Your task to perform on an android device: Due to my heavy schedule, I didn't have time for self-improvement, therefore I put on a lot of weight.Set a 15-second countdown and a 10-second training rest ,setup a female account on the Home workout app.
Image 0: 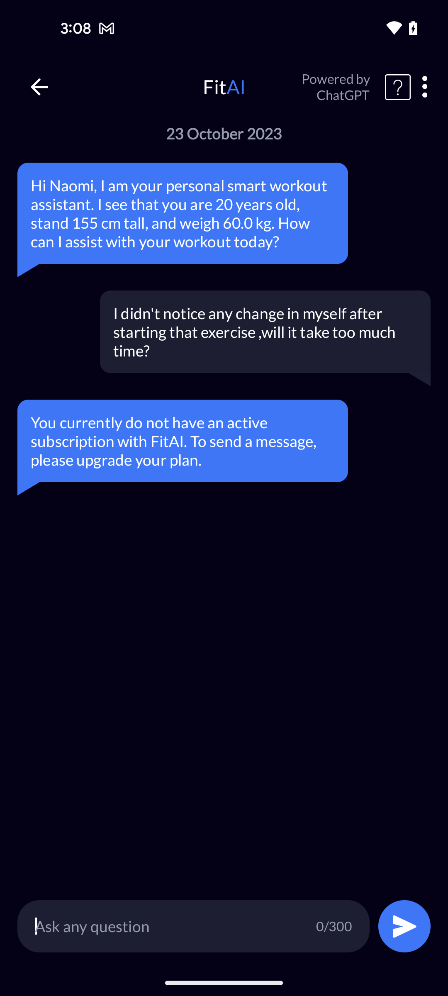
Open the home workout app
Step 0: open app "Home Workout"
Image 1: 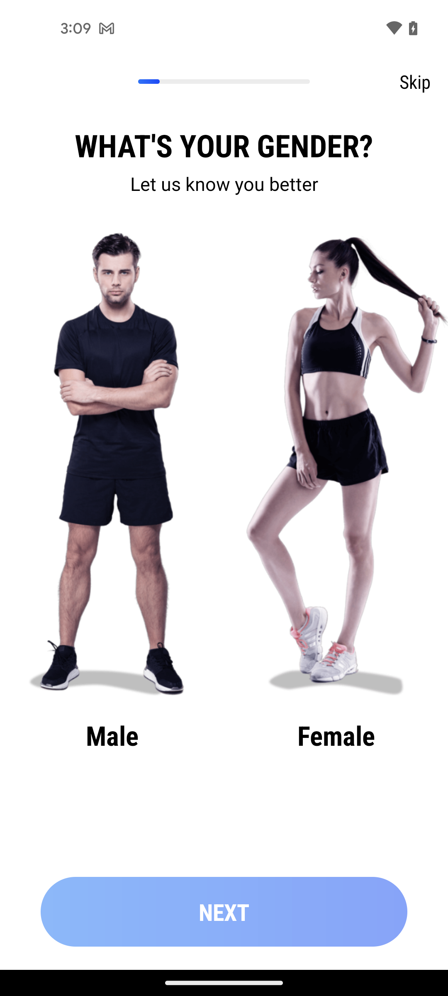
Tap on the female option
Step 1: click (336, 456)
Image 2: 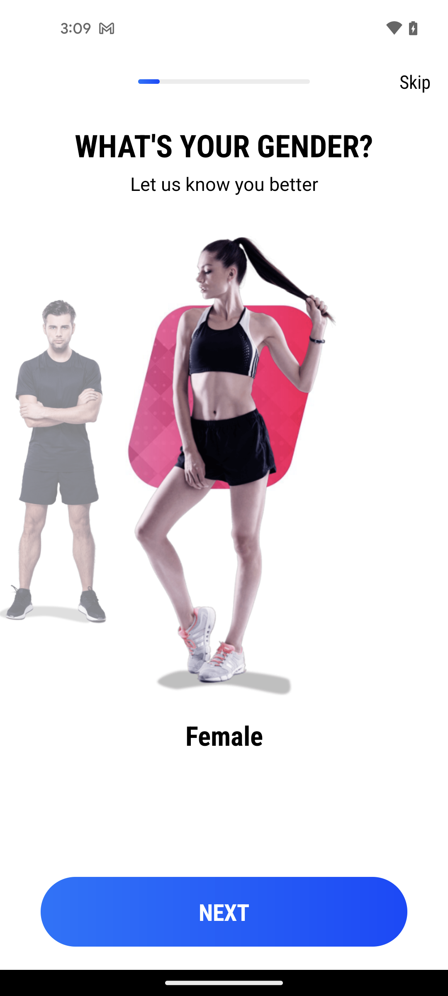
Click on the next button
Step 2: click (224, 912)
Image 3: 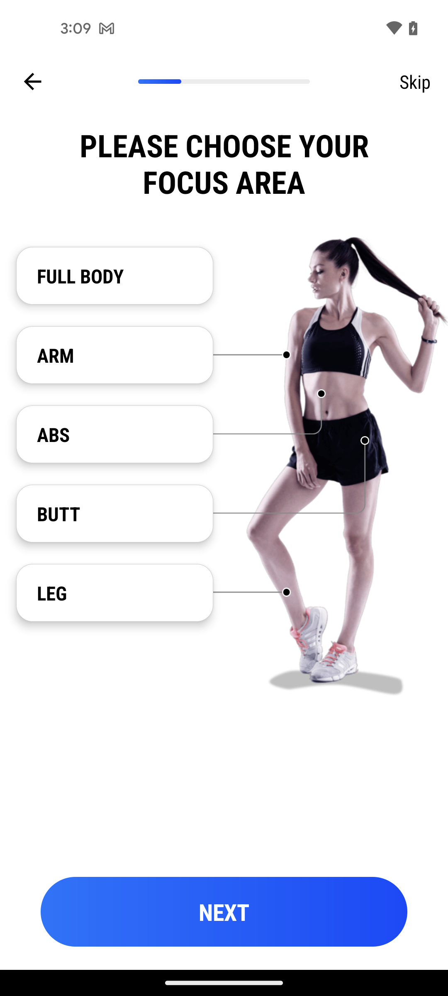
Tap on the abs option
Step 3: click (114, 434)
Image 4: 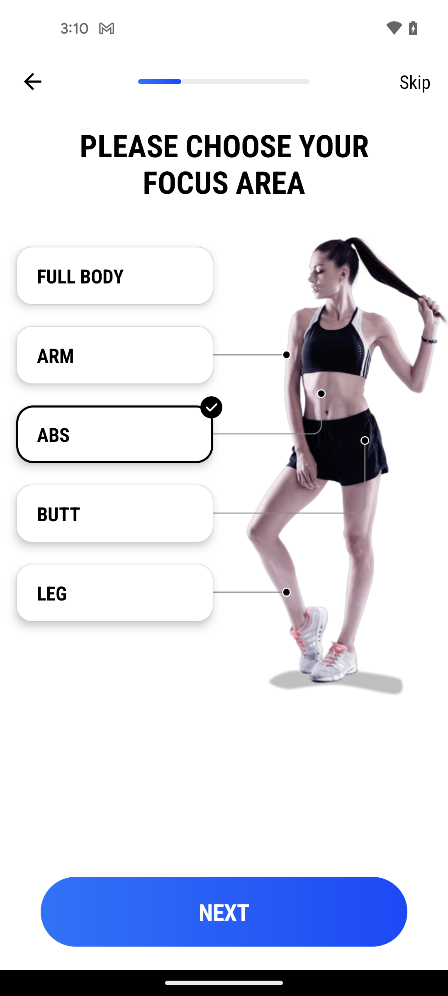
Tap on the next button
Step 4: click (224, 912)
Image 5: 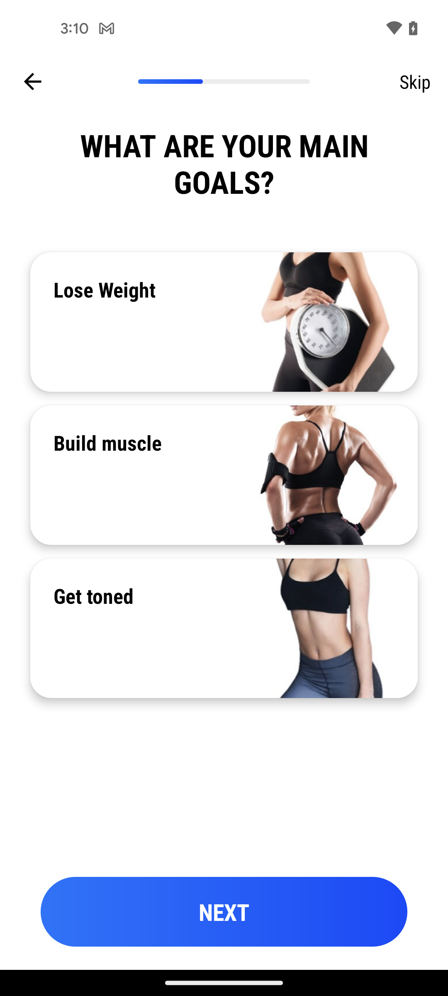
Select the first option
Step 5: click (224, 322)
Image 6: 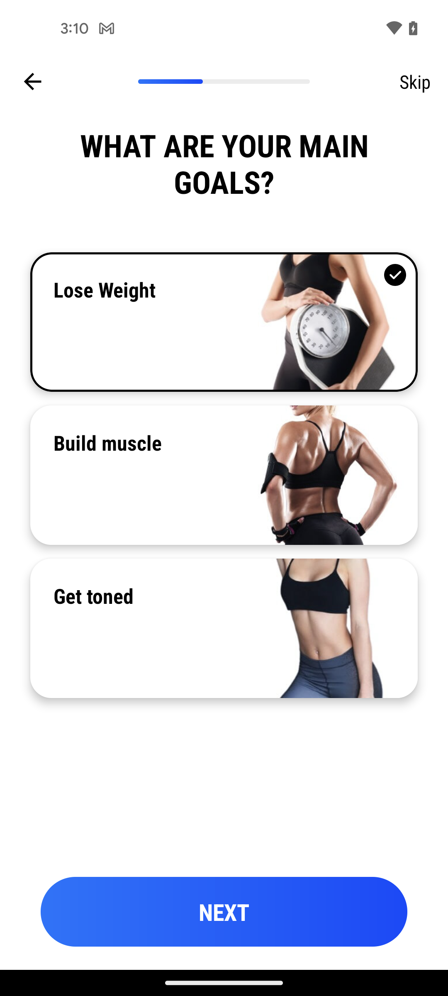
Tap on the next button
Step 6: click (224, 912)
Image 7: 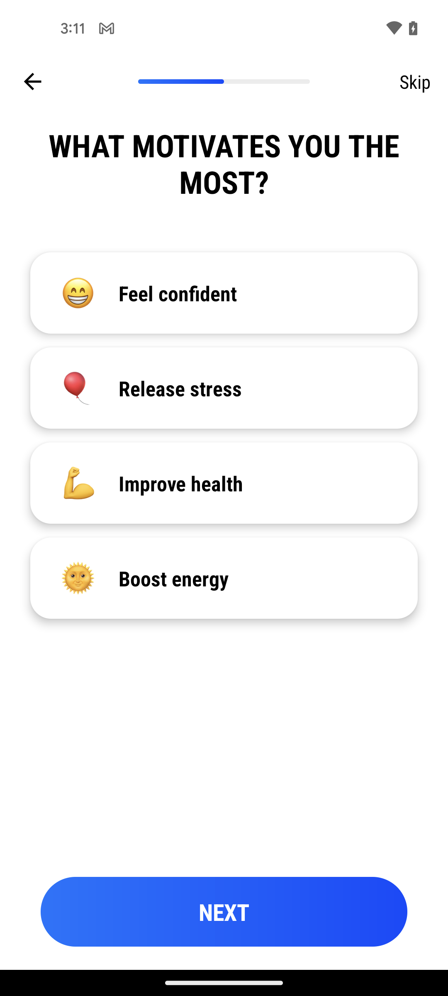
Select the third option
Step 7: click (181, 483)
Image 8: 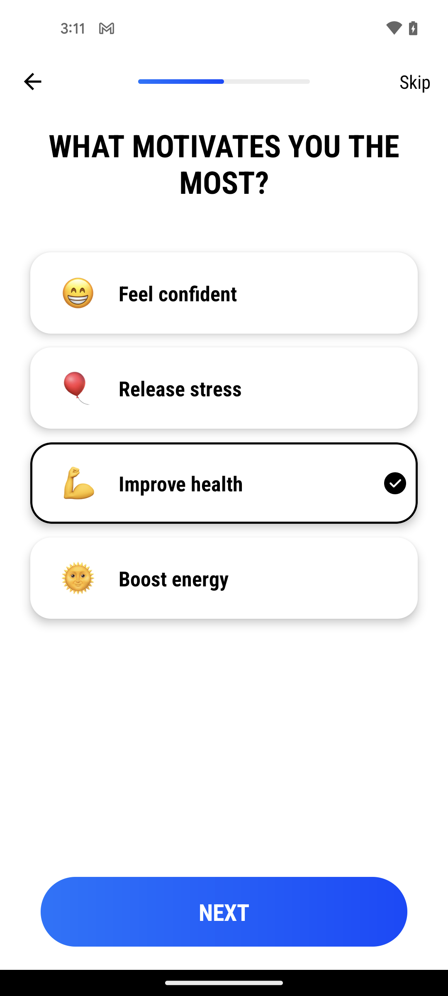
Tap on the next button
Step 8: click (224, 912)
Image 9: 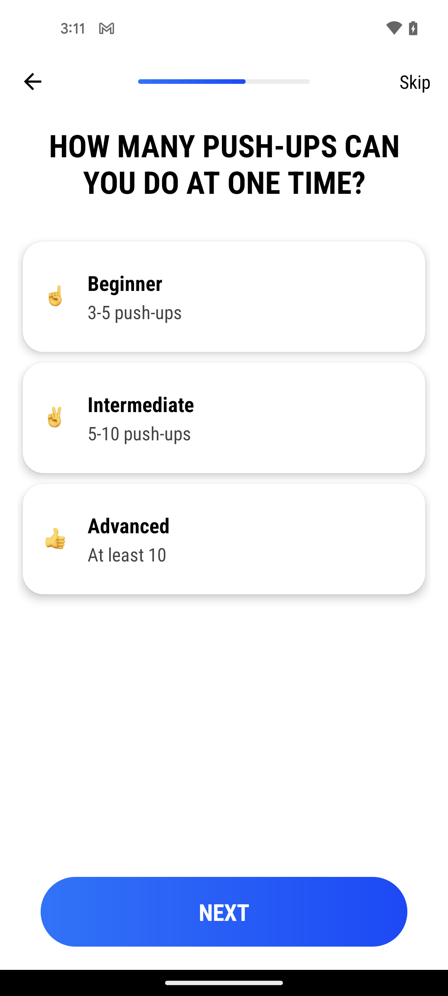
Select the beginner option
Step 9: click (224, 297)
Image 10: 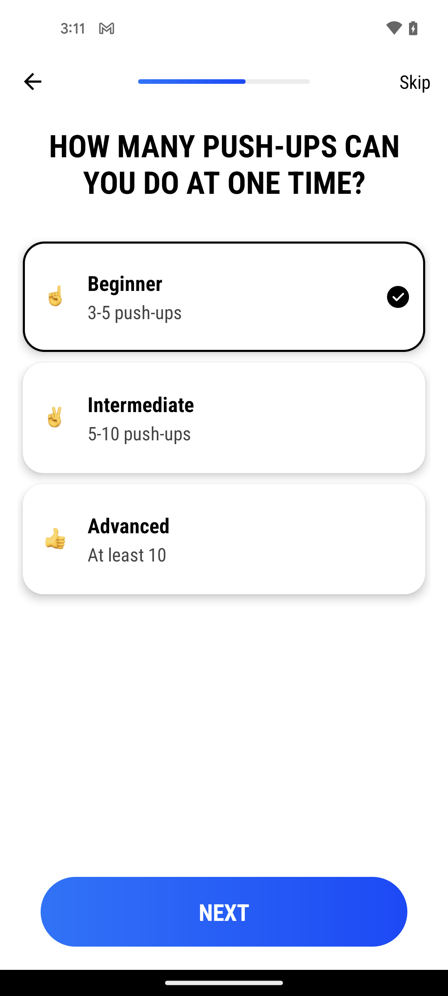
Tap on the next button
Step 10: click (224, 912)
Image 11: 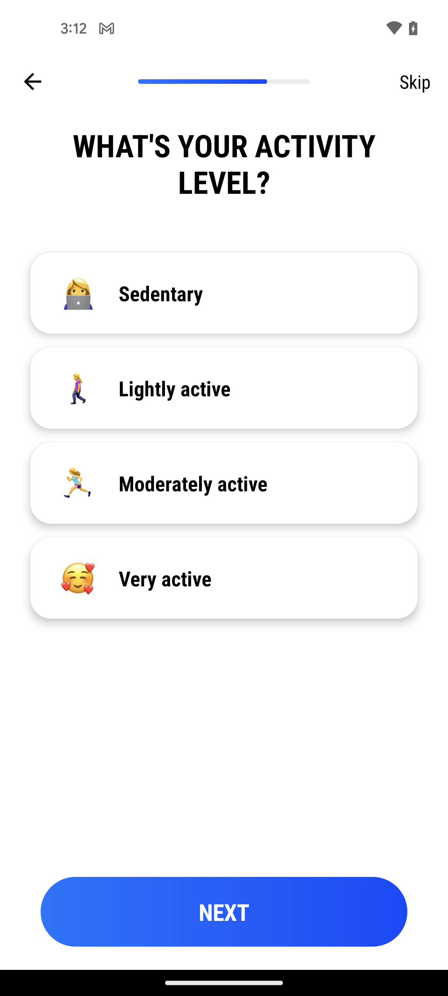
Select the second option
Step 11: click (174, 388)
Image 12: 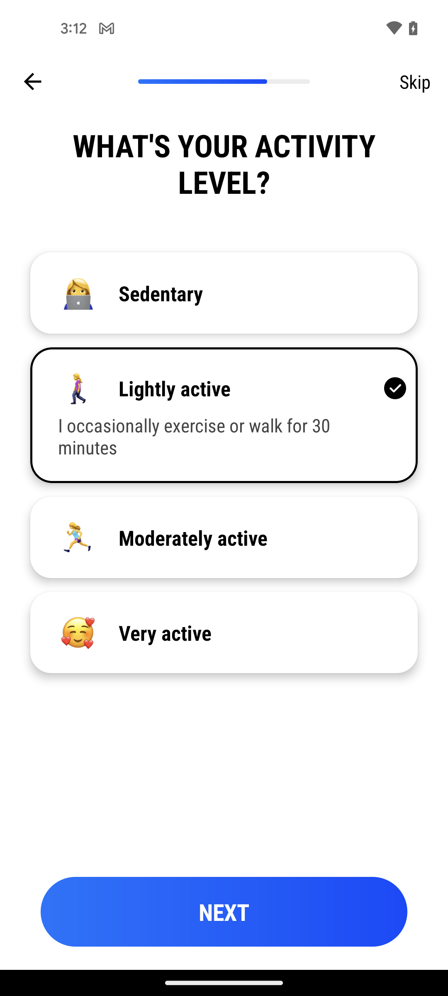
Tap on the next button
Step 12: click (224, 912)
Image 13: 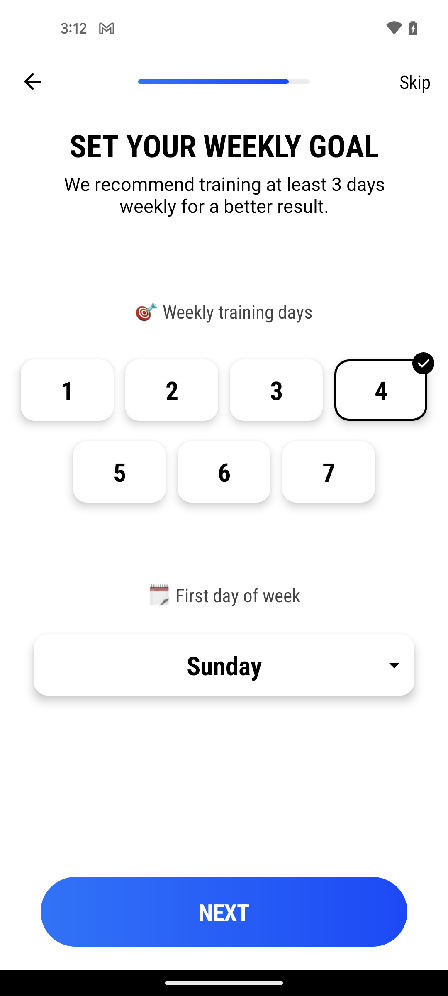
Select the 6 days option
Step 13: click (224, 471)
Image 14: 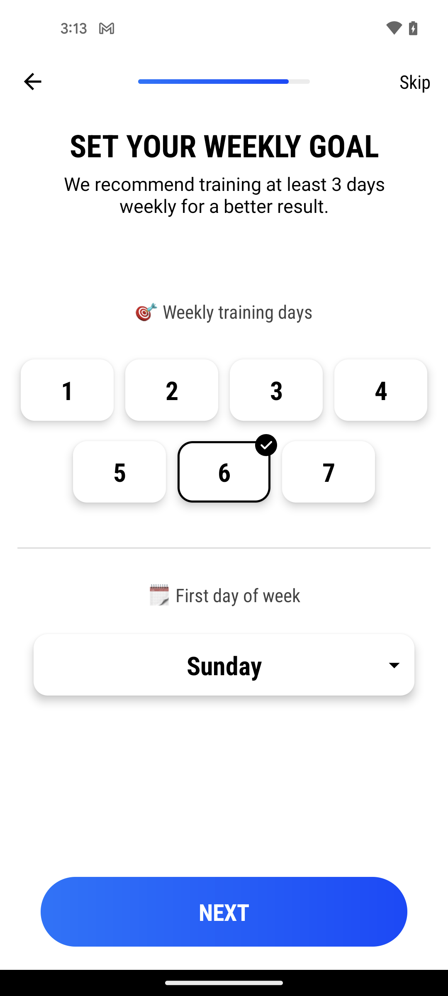
Tap on the next button
Step 14: click (224, 912)
Image 15: 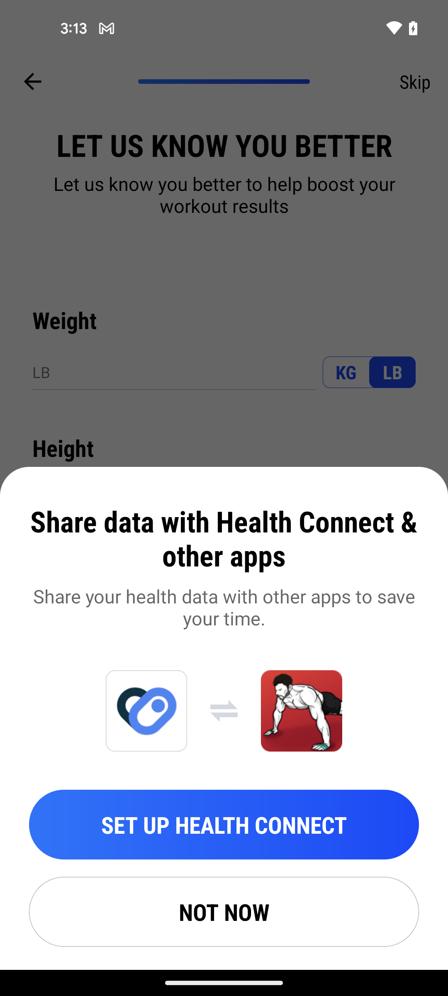
Tap on the not now option
Step 15: click (224, 912)
Image 16: 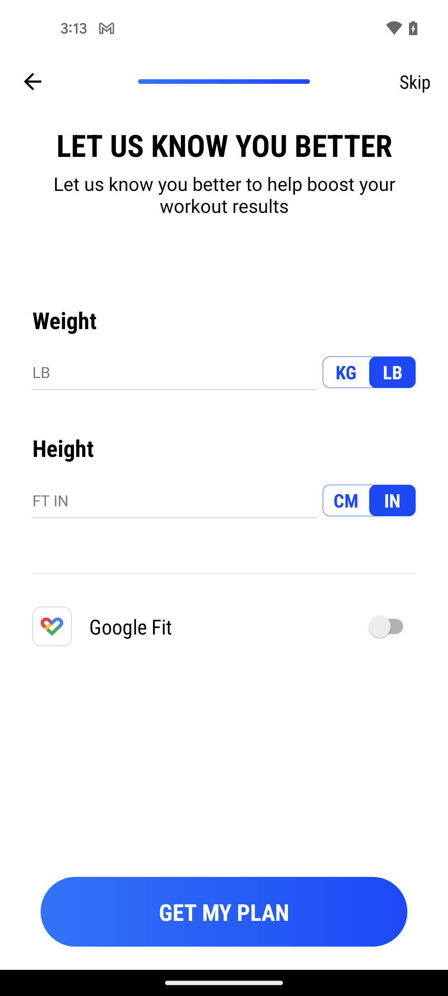
Tap on the weight option
Step 16: click (65, 320)
Image 17: 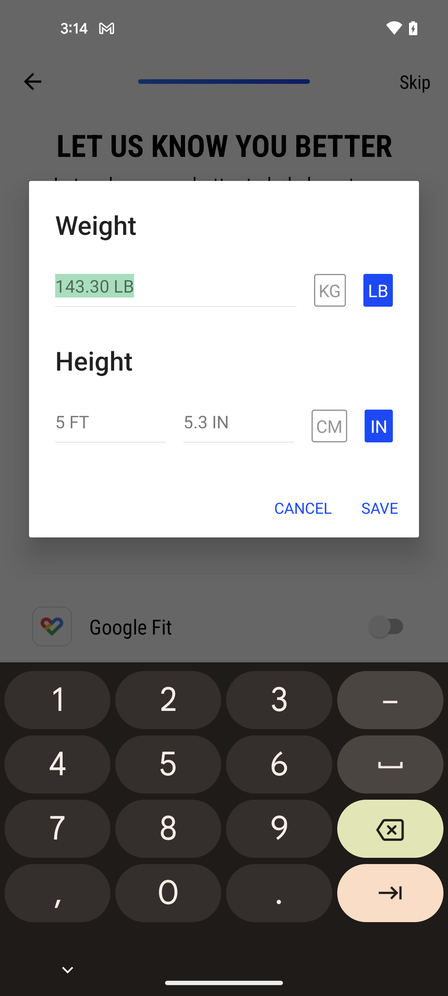
Type the text 155 lb
Step 17: type "155 LB"
Image 18: 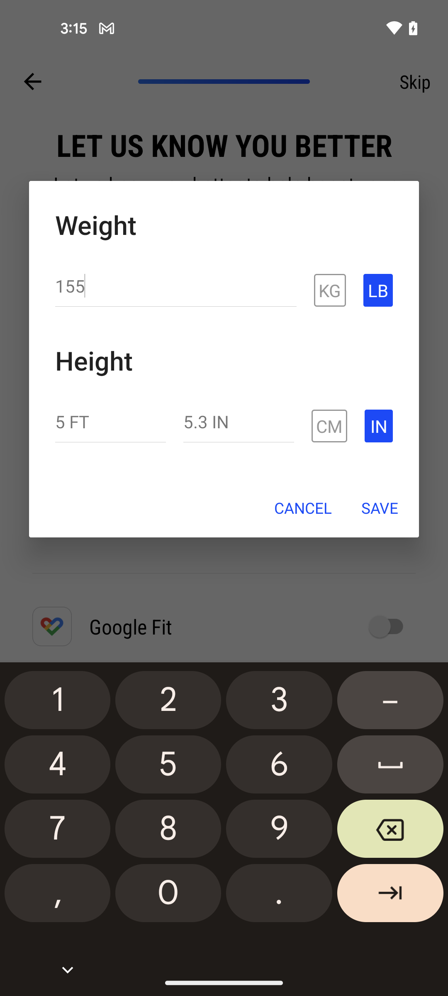
Tap on the height 5ft option
Step 18: click (110, 421)
Image 19: 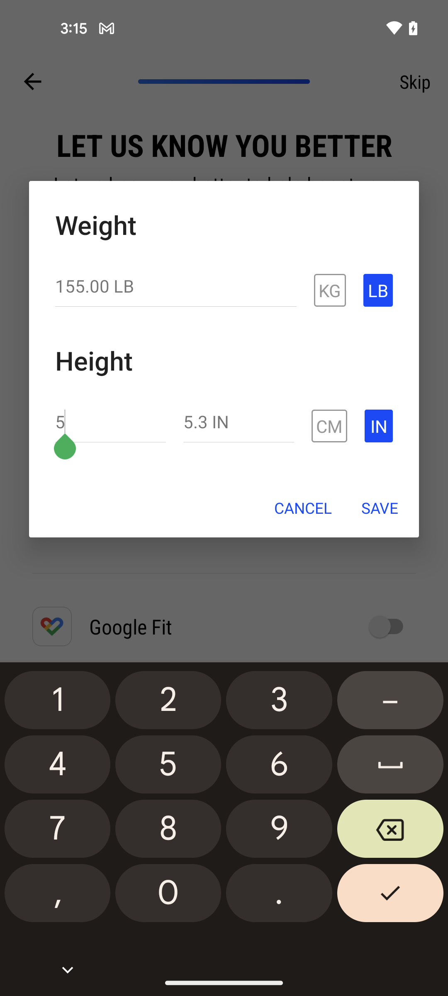
Tap on the backspace button to clear the text
Step 19: click (390, 832)
Image 20: 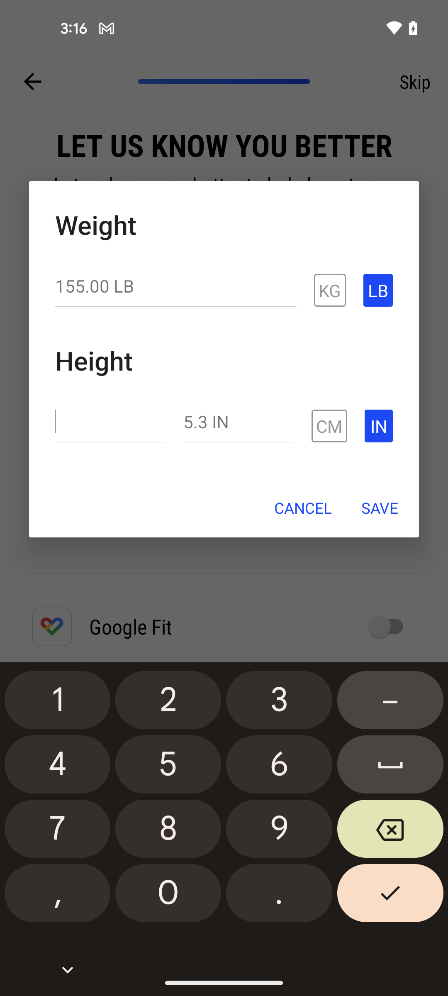
Type the text 5.6
Step 20: type "5.6"
Image 21: 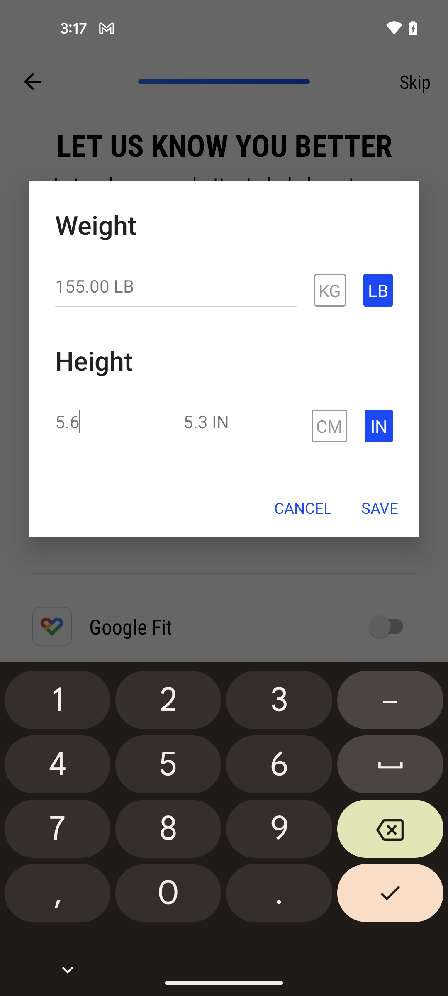
Tap on the save button
Step 21: click (380, 508)
Image 22: 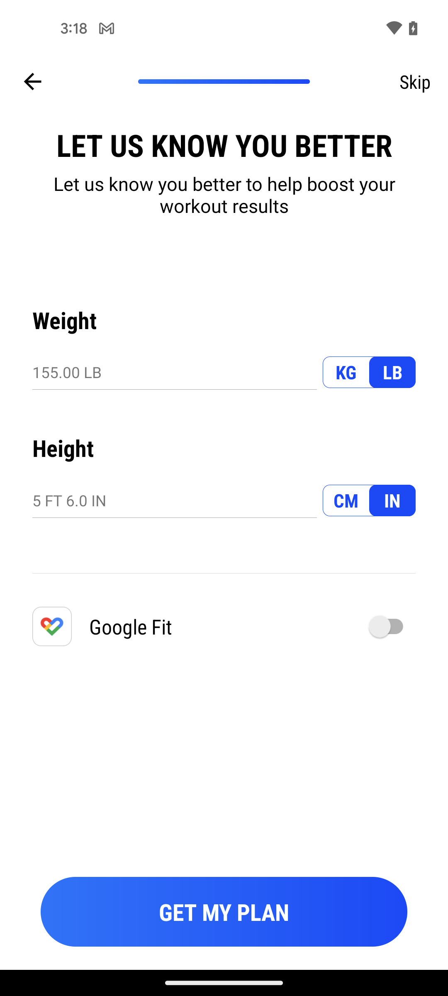
Tap on the get my plan button
Step 22: click (224, 912)
Image 23: 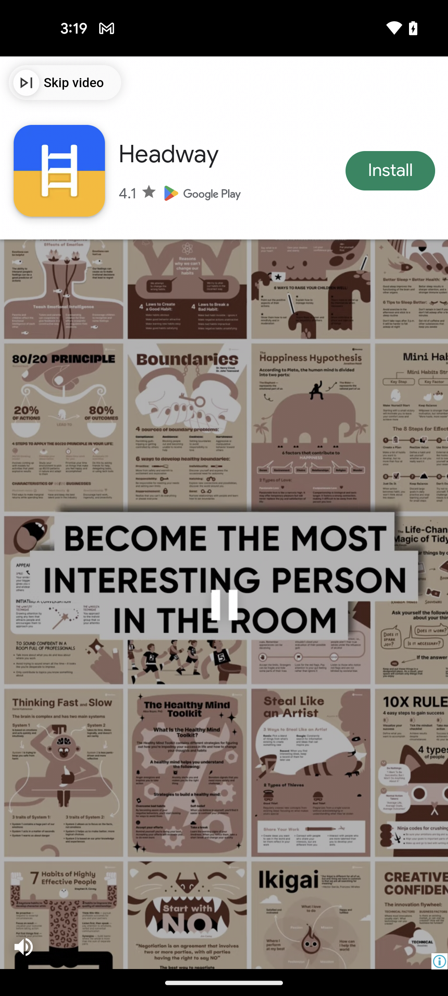
Tap on the get my plan button
Step 23: wait